Your task to perform on an android device: I'd like to compare this printer to another within the same price range.
Image 0: 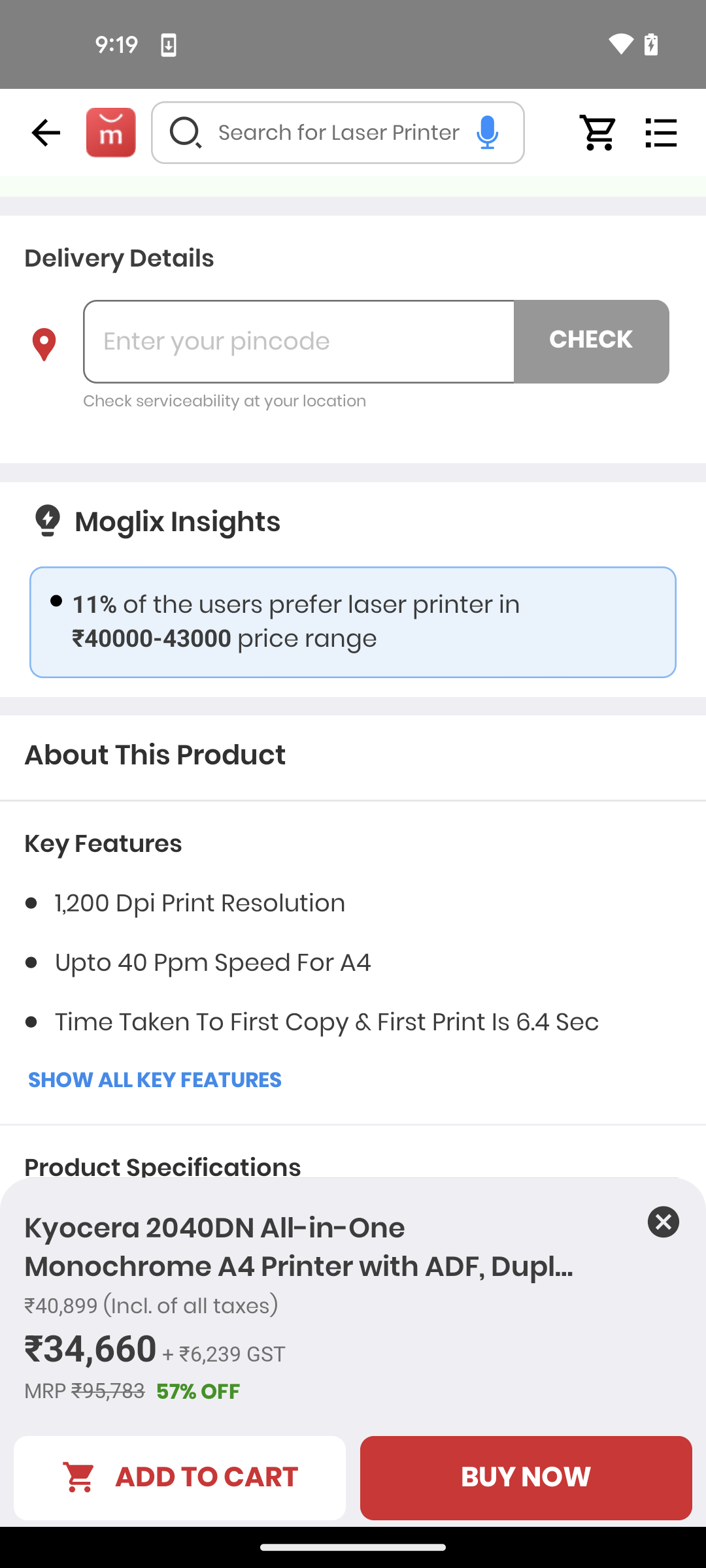
scroll down to see compare section
Step 0: scroll down
Image 1: 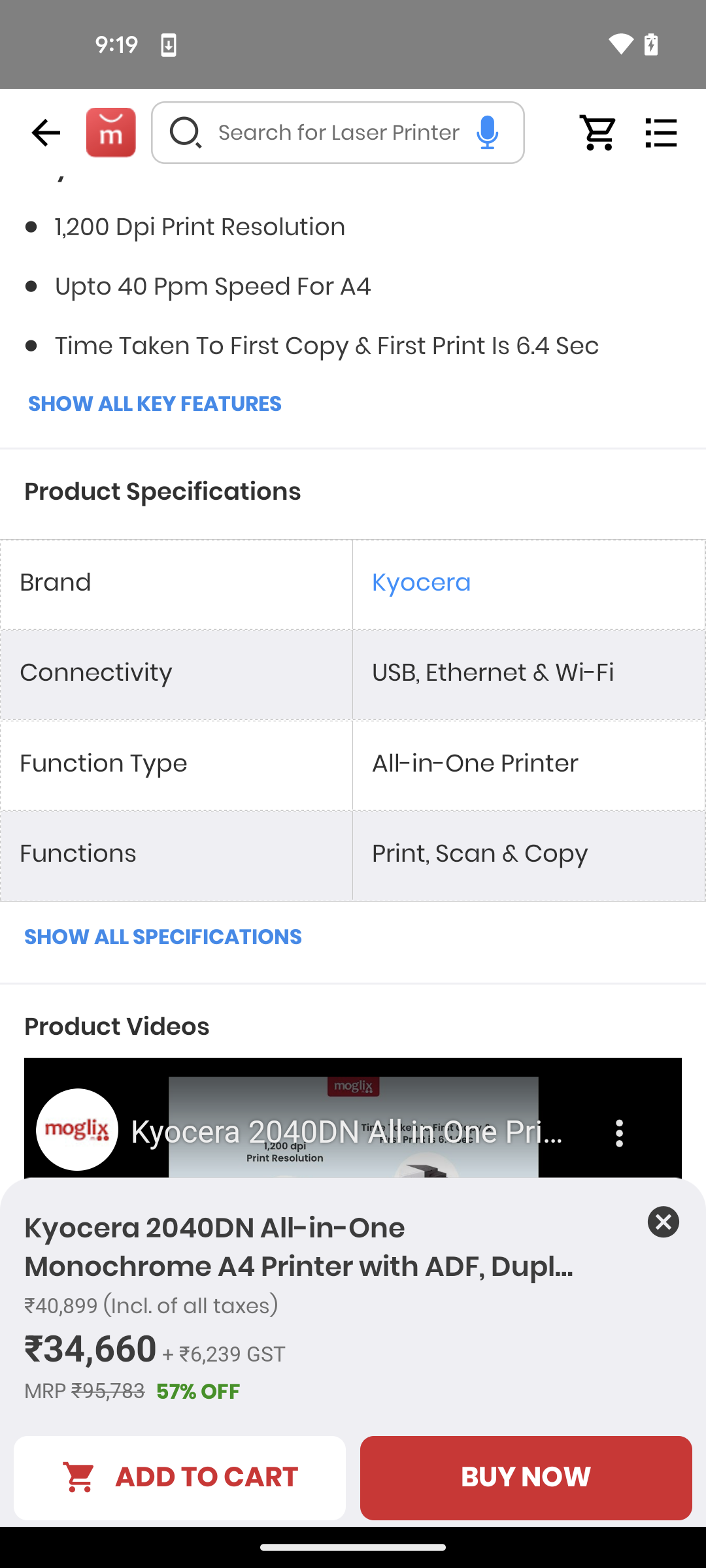
scroll down to see compare section
Step 1: scroll down
Image 2: 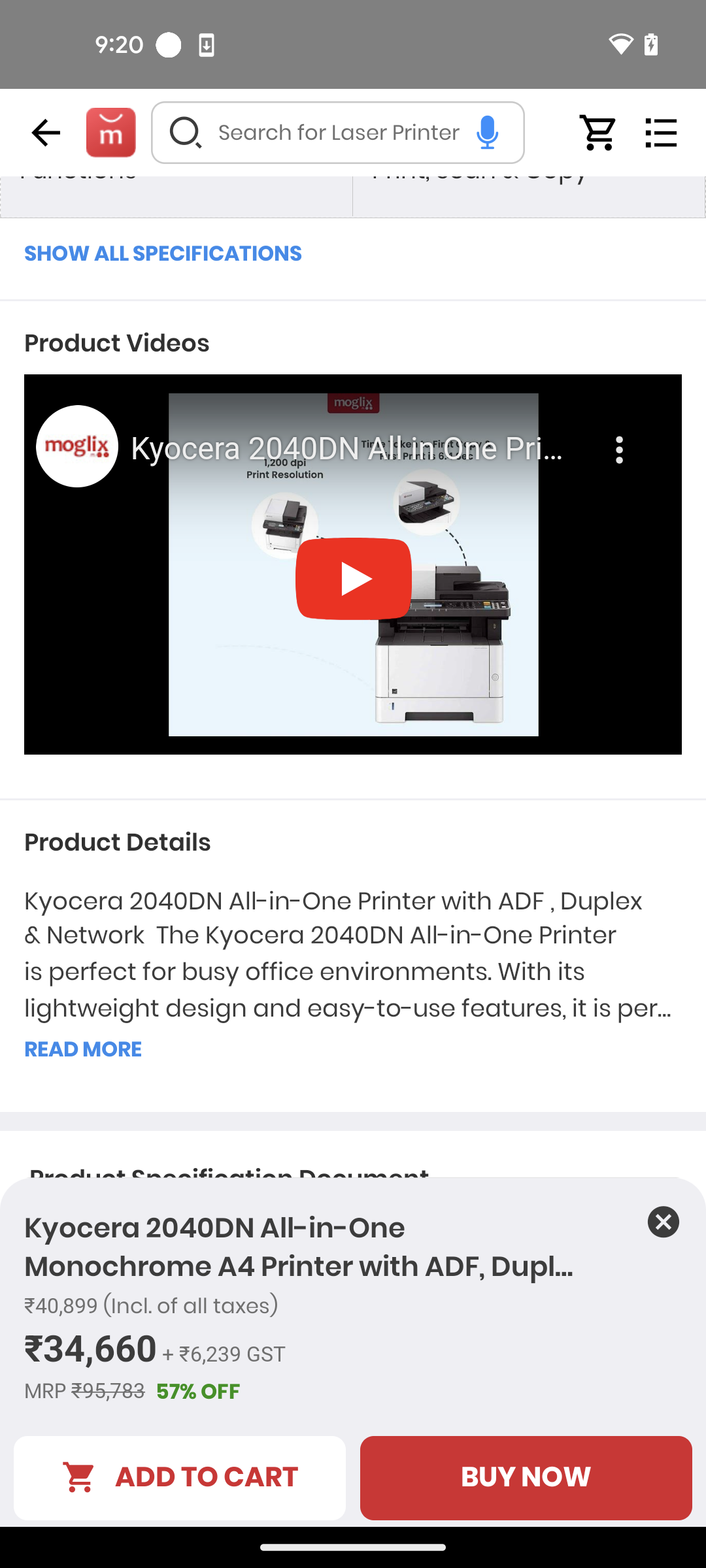
scroll down to see compare section
Step 2: scroll down
Image 3: 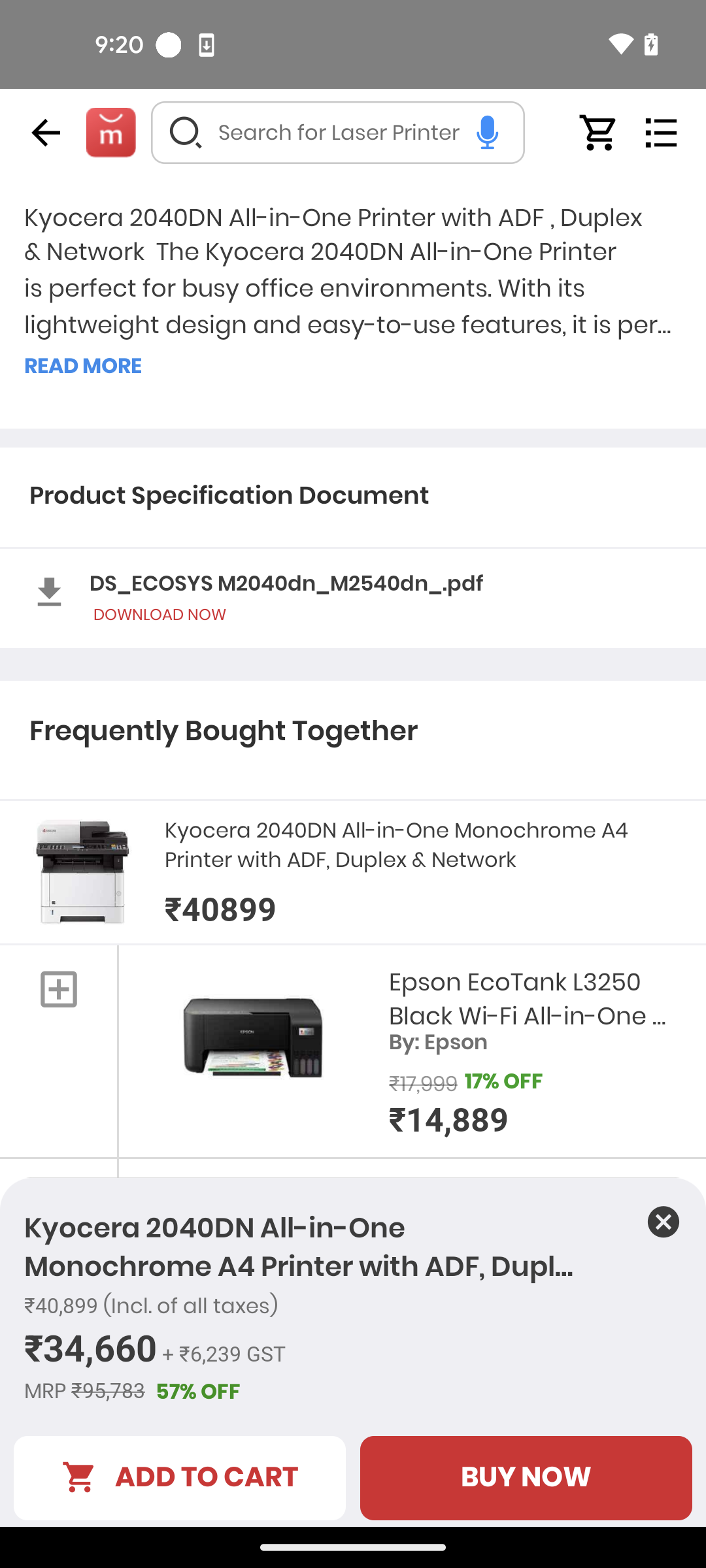
scroll down to see compare section
Step 3: scroll down
Image 4: 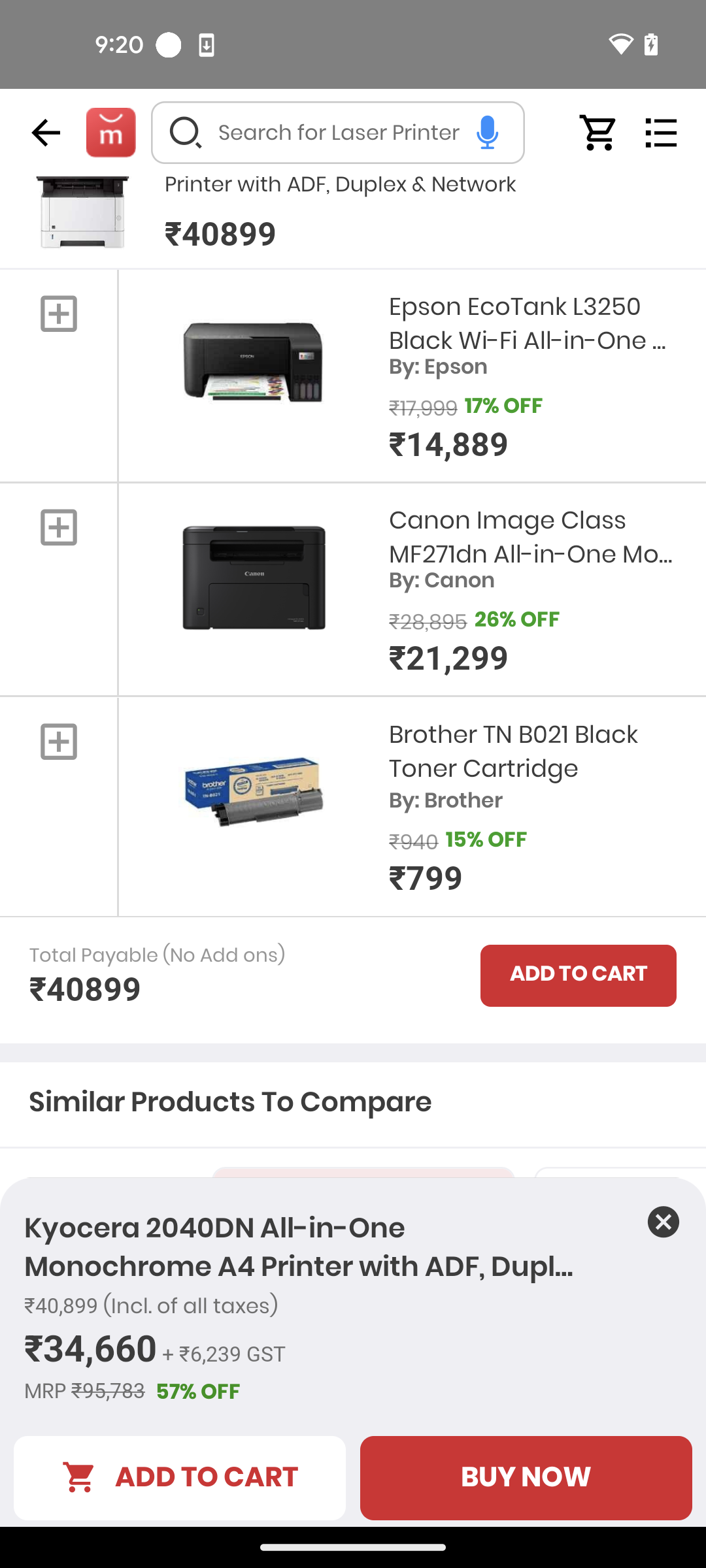
scroll down to see compare section
Step 4: scroll down